Your task to perform on an android device: I will read the 9th page of my favorite book, "The Queen's Gambit," after some time, but for now, add the bookmark  for me on the 9th page so that I can remember where I have to start.
Image 1: 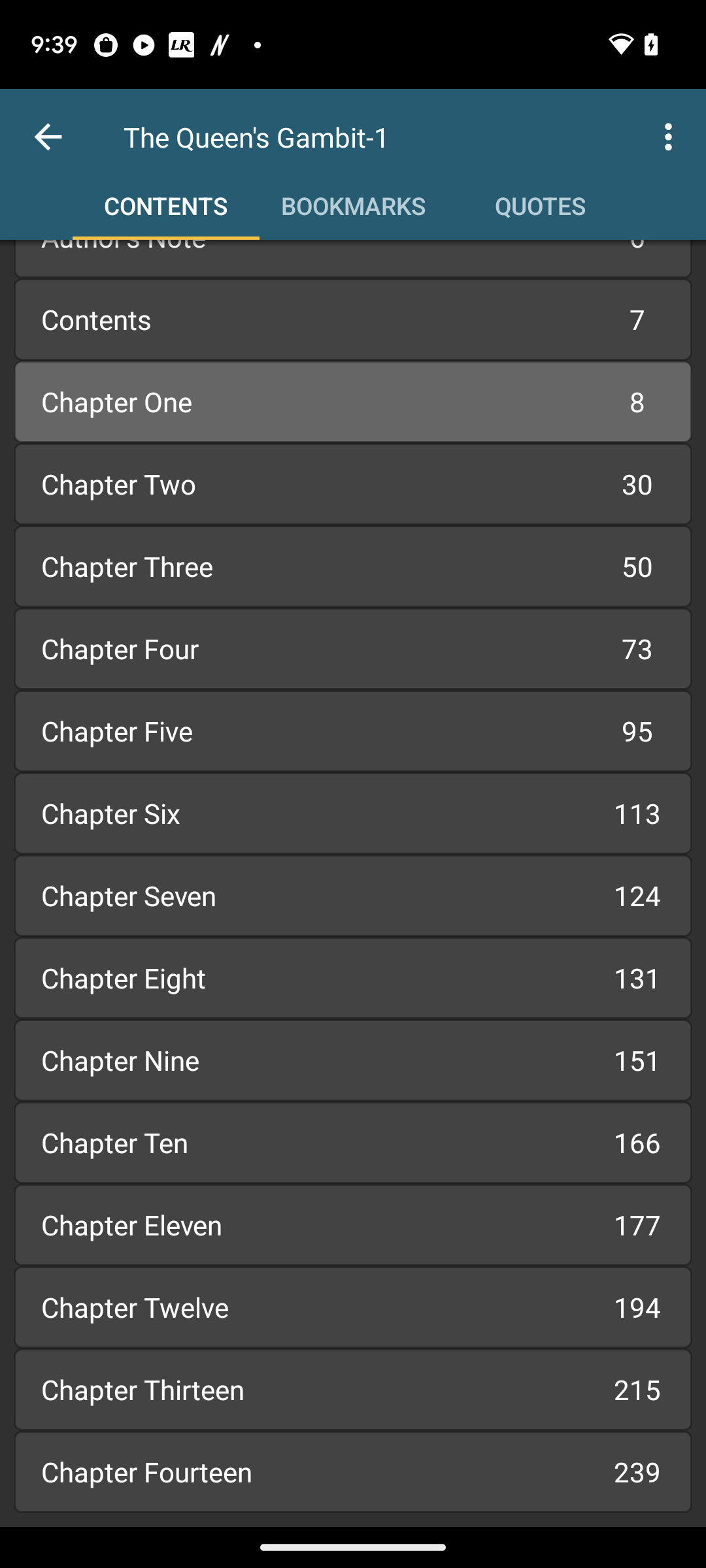
Click on the Bookmarks tab.
Step 1: click (353, 205)
Image 2: 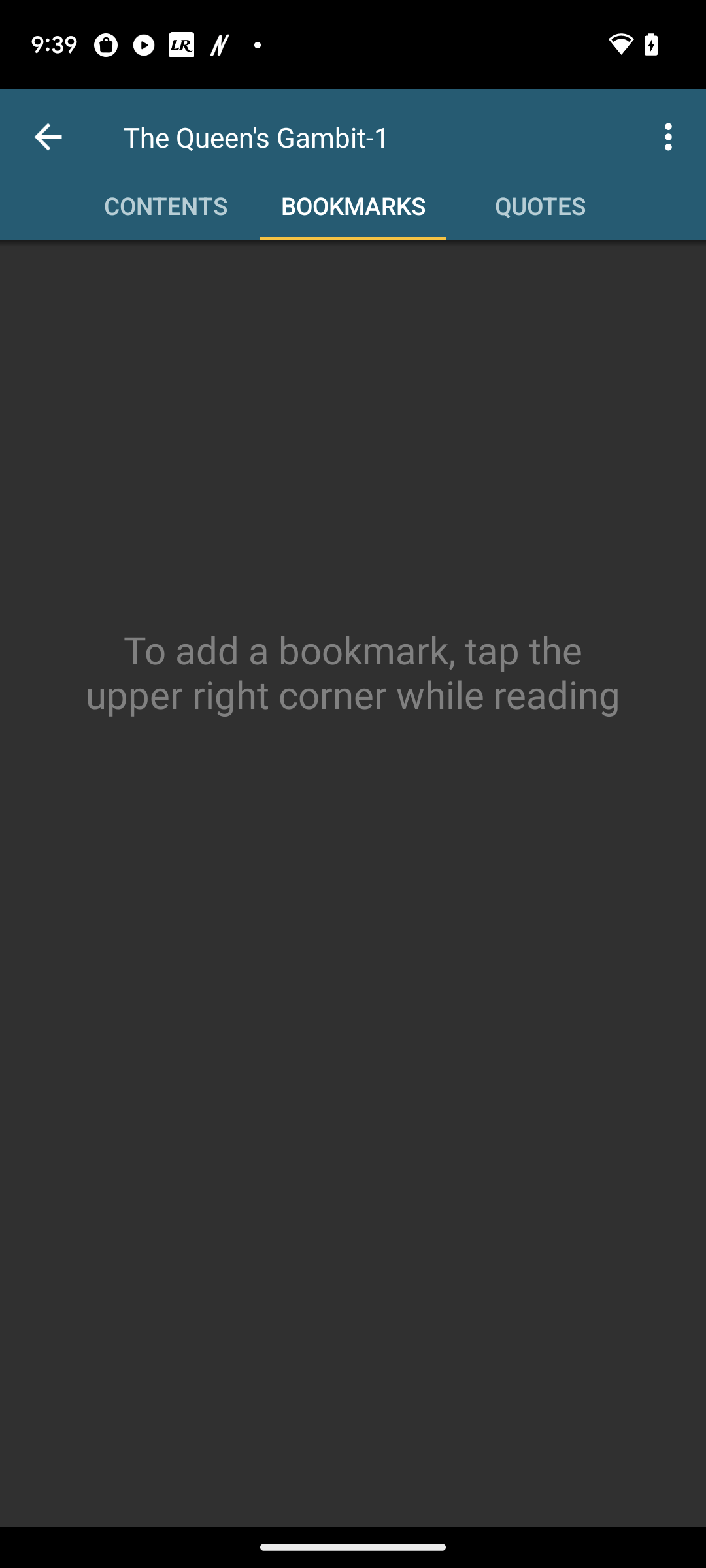
Click on the three dots at the top right corner of the screen.
Step 2: click (671, 137)
Image 3: 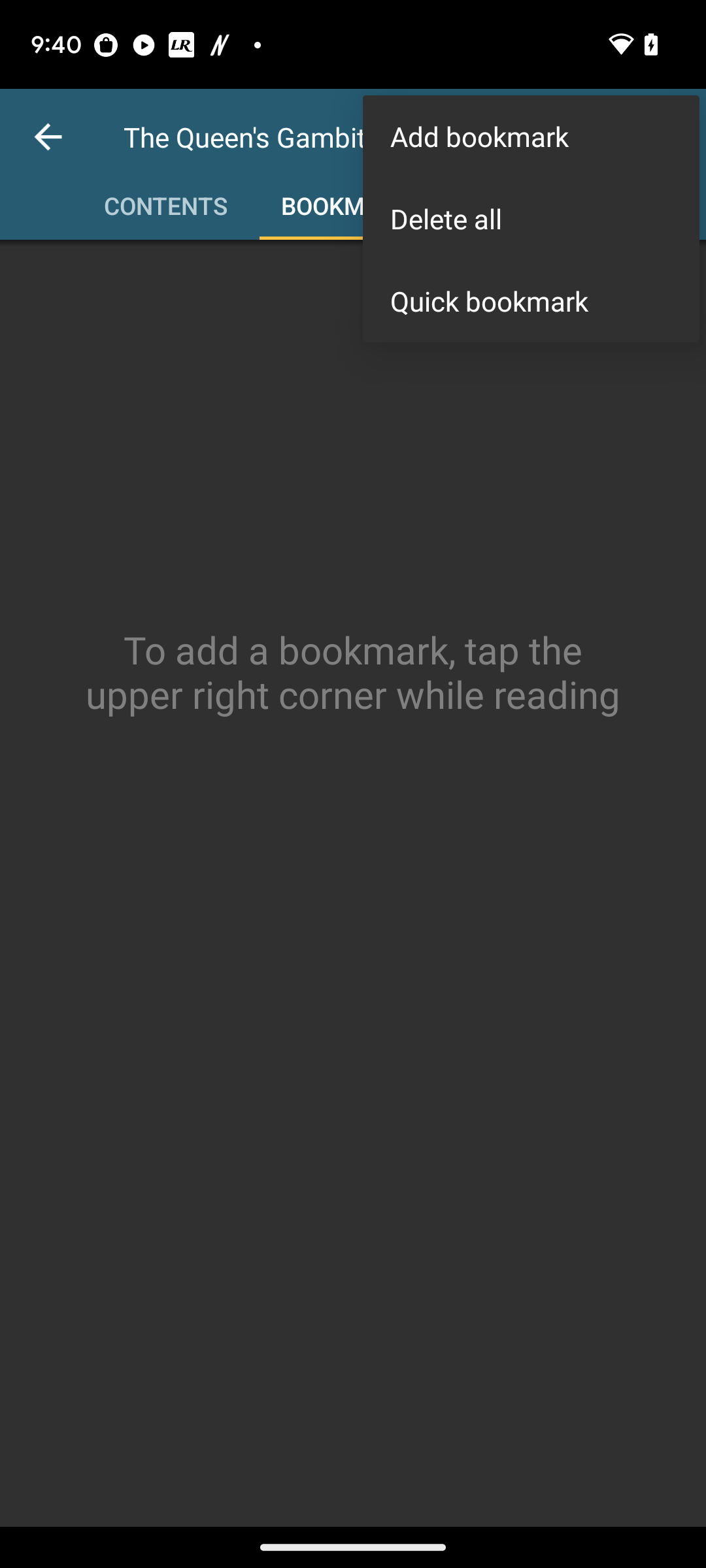
Click on the tab "Add Bookmark".
Step 3: click (531, 136)